Your task to perform on an android device: In the Supercook app, get step-by-step instructions on the recipe.
Image 1: 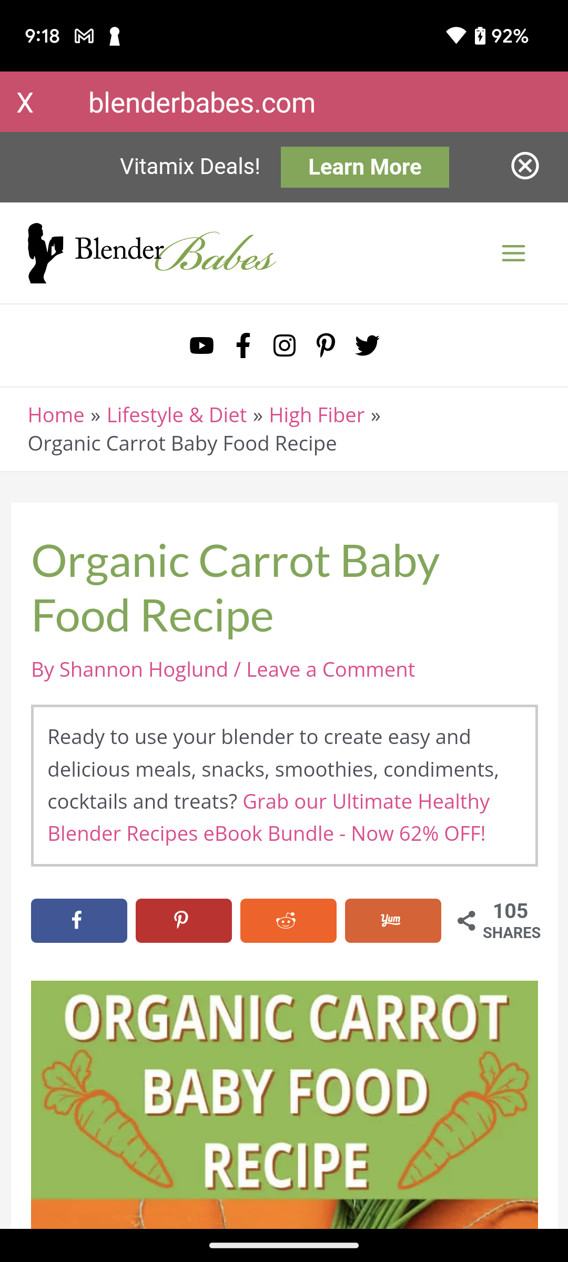
Scroll up on the screen.
Step 1: scroll down
Image 2: 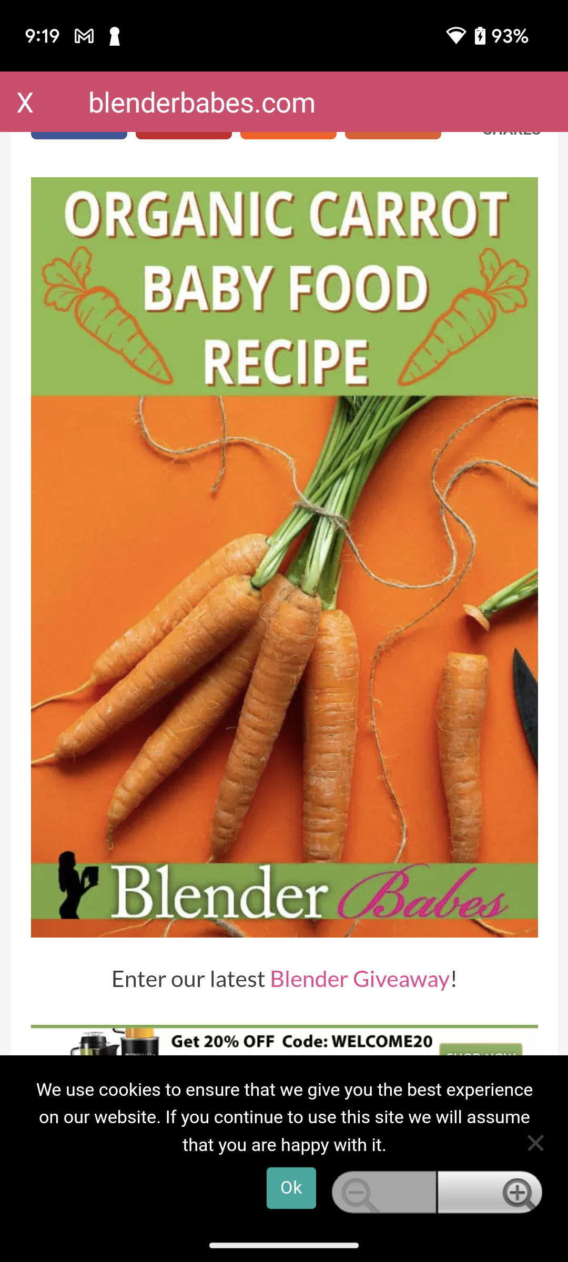
Scroll up on the screen.
Step 2: scroll down